Your task to perform on an android device: Open the Blossom app and track your garden progress of Abyssinian Banana plant.
Image 0: 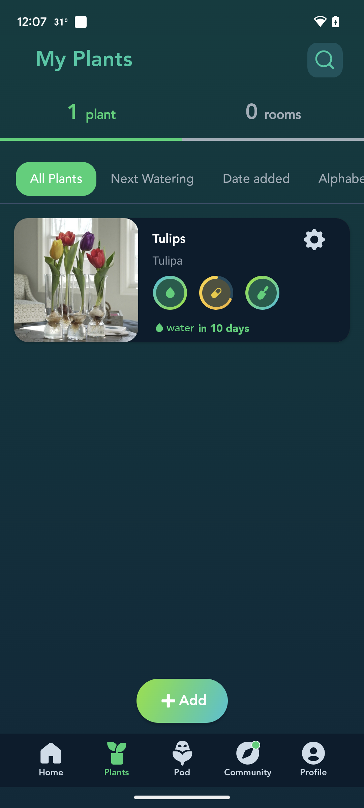
Open the Blossom app
Step 0: open app "Blossom"
Image 1: 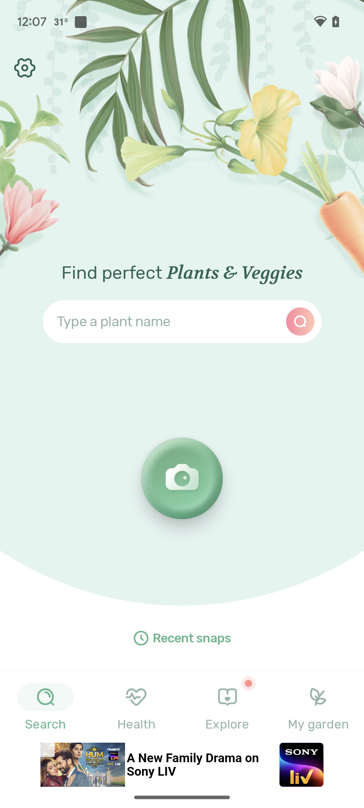
Go to my garden tab at the bottom of the screen
Step 1: click (318, 707)